Your task to perform on an android device: I want to use the DHgate app to search for a screwdriver set since I need to repair my window.
Image 0: 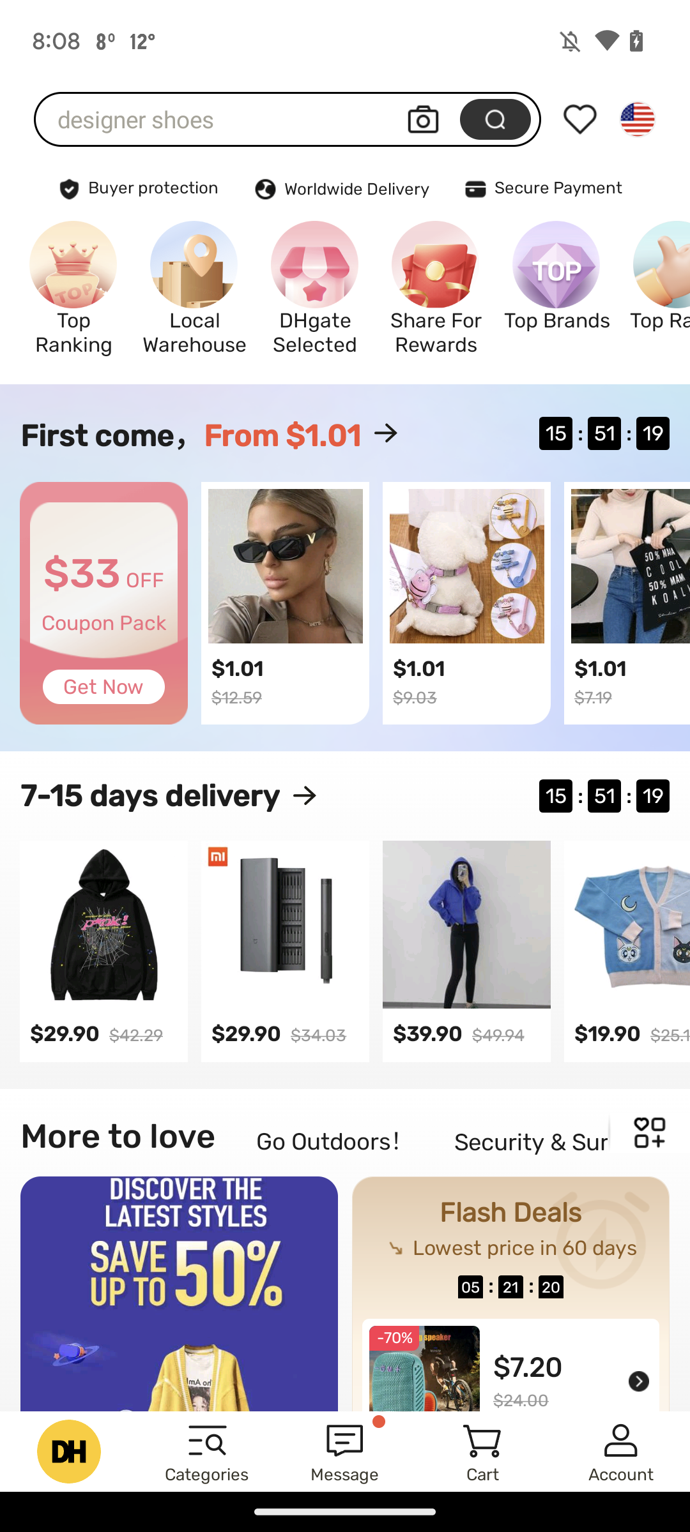
Click on the Search bar top at the bottom
Step 0: click (220, 119)
Image 1: 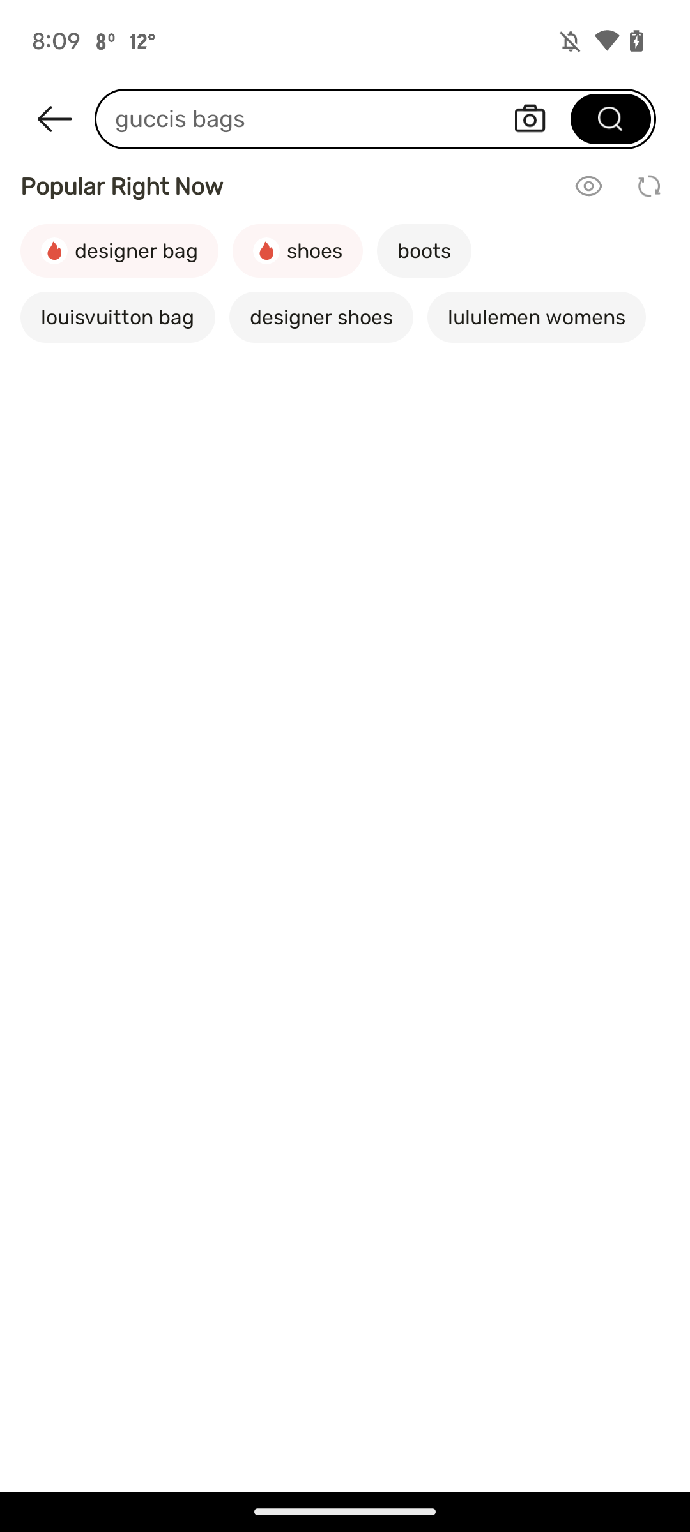
Click on the Search bar top at the bottom
Step 1: wait
Image 2: 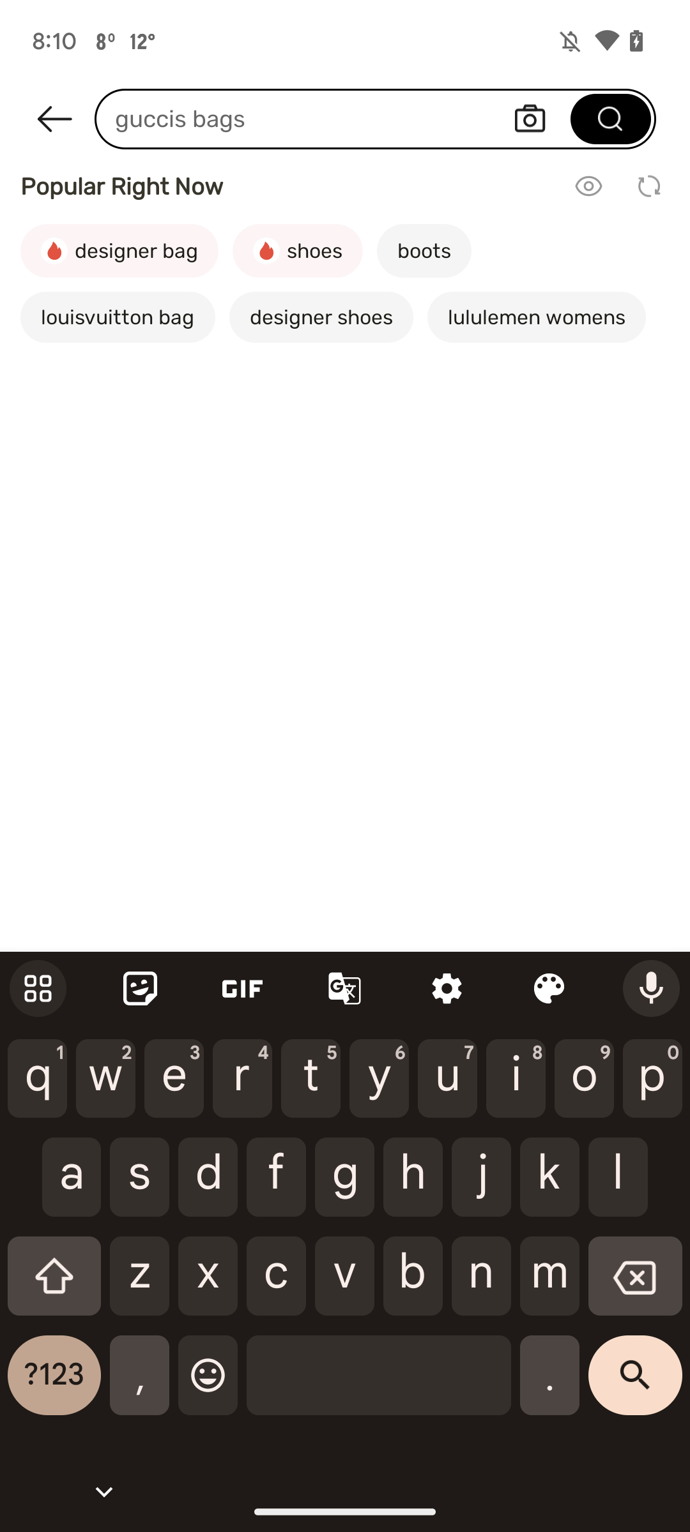
Search for Screwdriver set
Step 2: type "Screwdriver set"
Image 3: 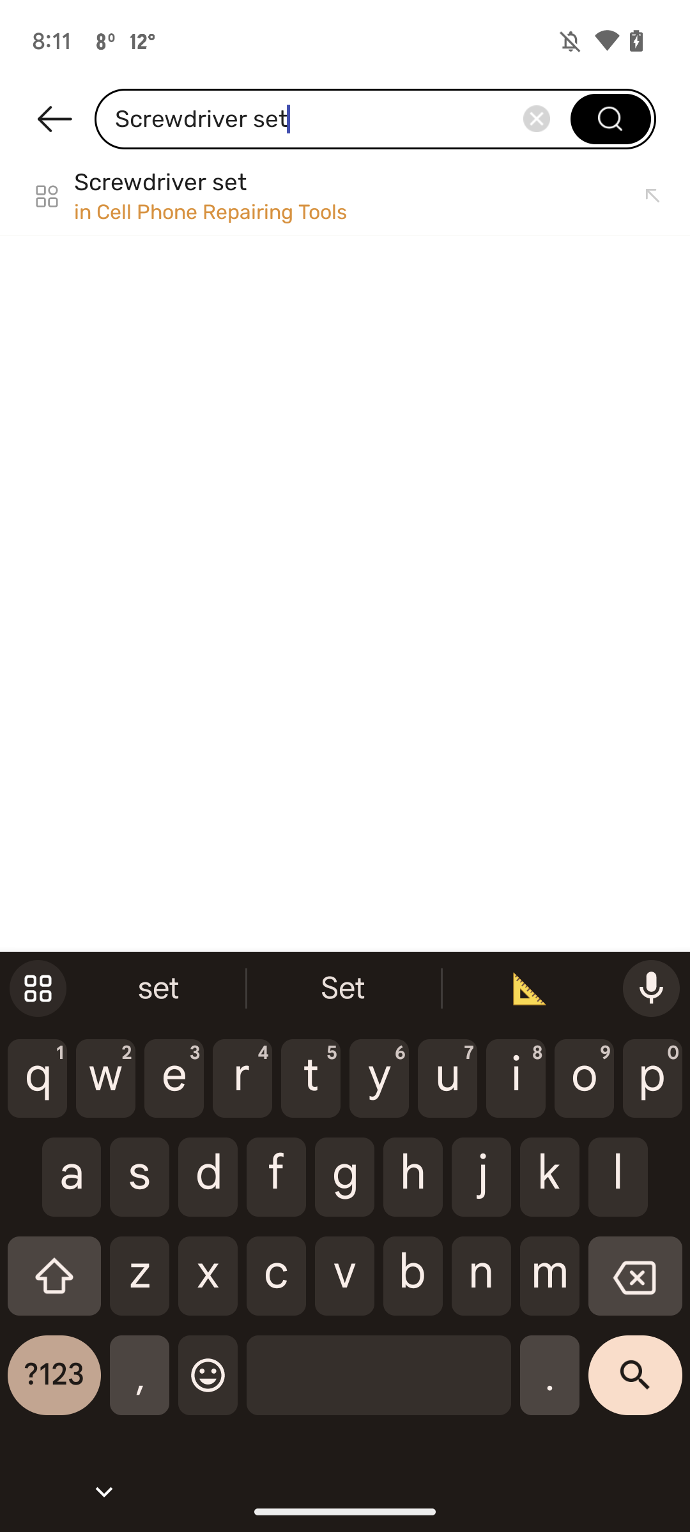
Click on the top at the bottom right corner
Step 3: click (635, 1385)